Your task to perform on an android device: Share the directions and route  of the Bus to colepersonatest@gmail.com
Image 0: 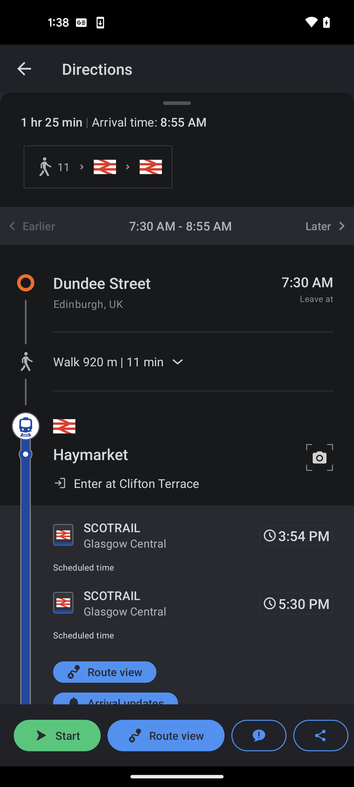
Click on the Share button at the bottom right corner of the screen
Step 0: click (326, 745)
Image 1: 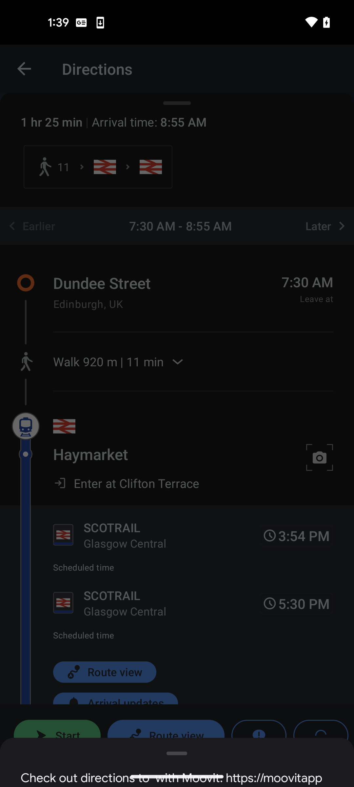
Click on the Share button at the bottom right corner of the screen
Step 1: wait
Image 2: 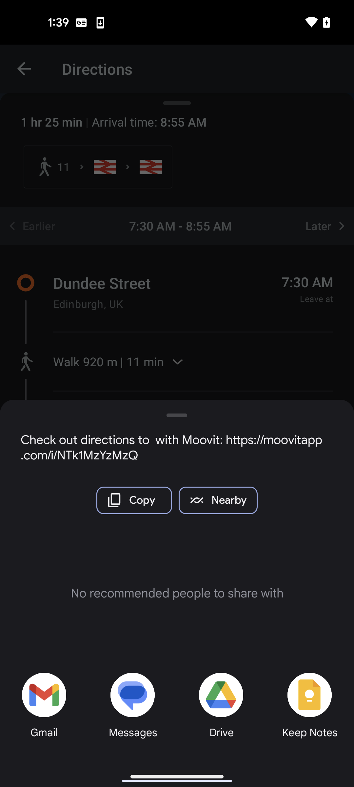
Select the Gmail for sharing
Step 2: click (36, 697)
Image 3: 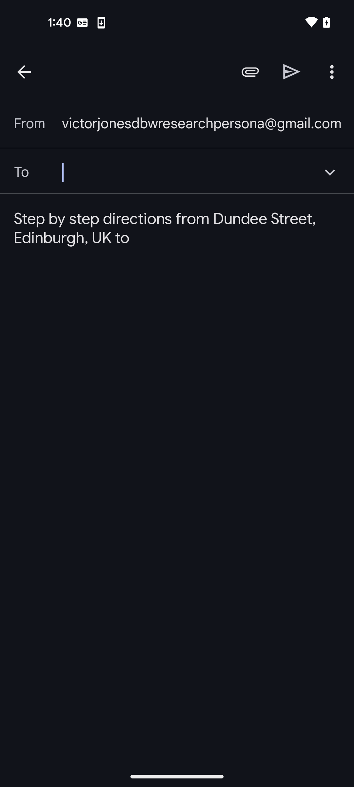
Type colepersonatest@gmail.com in the recipient mail id
Step 3: type "colepersonatest@gmail.com"
Image 4: 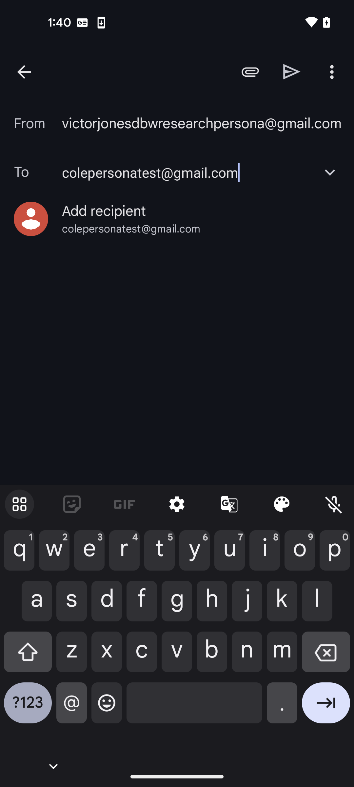
Click on the recipient mail id
Step 4: click (131, 229)
Image 5: 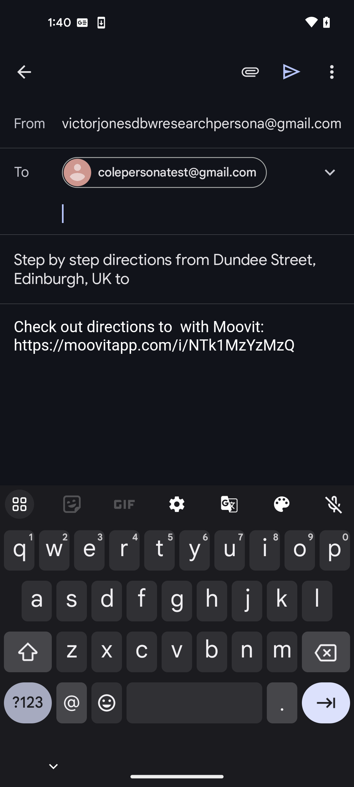
Click on the Send button 
Step 5: click (292, 71)
Image 6: 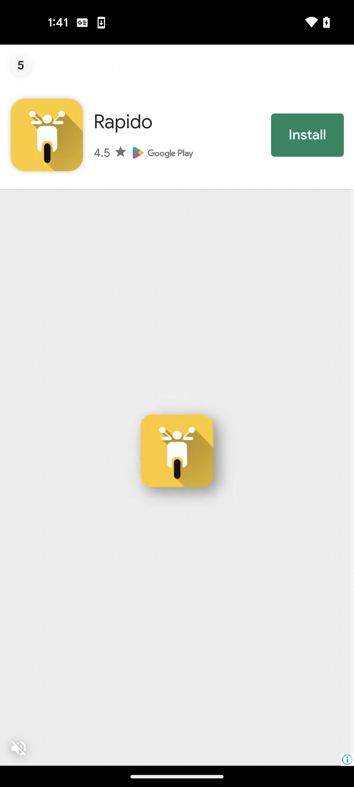
Click on the Send button 
Step 6: wait